Your task to perform on an android device: I want to look for hotels in Punta Arenas for my one night stay from 1st Feb to 2nd Feb, after which I am planning to visit Antarctica.
Image 0: 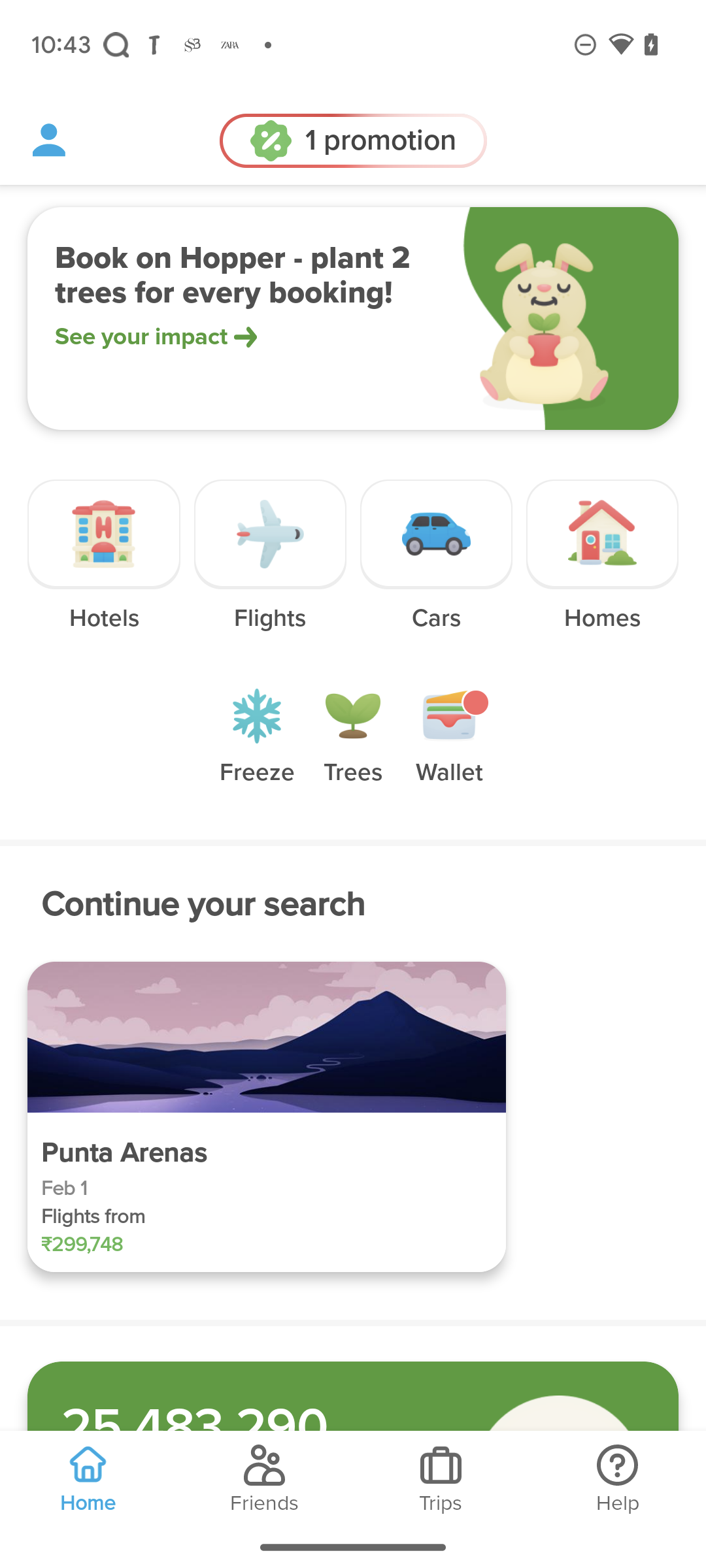
Click on the Hotels option.
Step 0: click (103, 534)
Image 2: 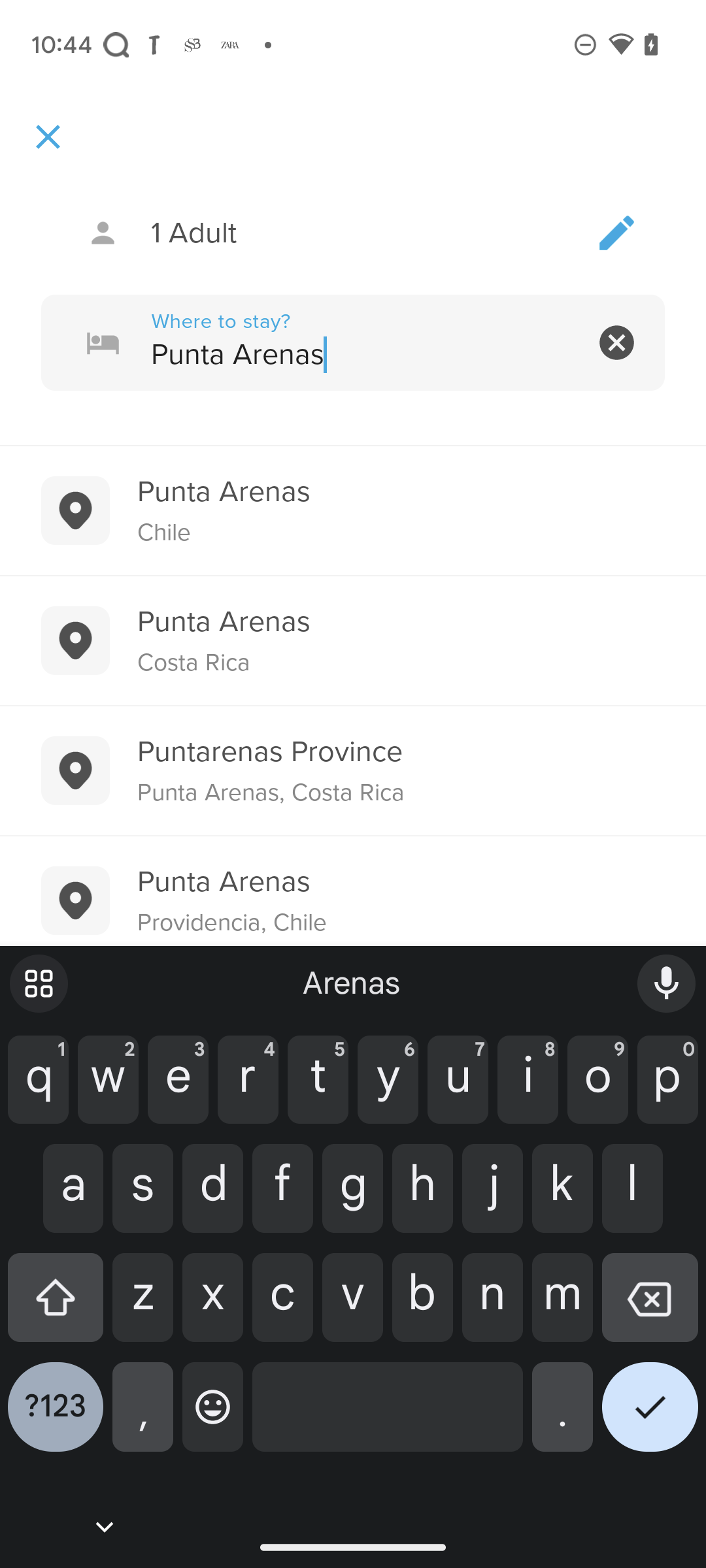
Click on the First suggestion.
Step 2: click (380, 532)
Image 3: 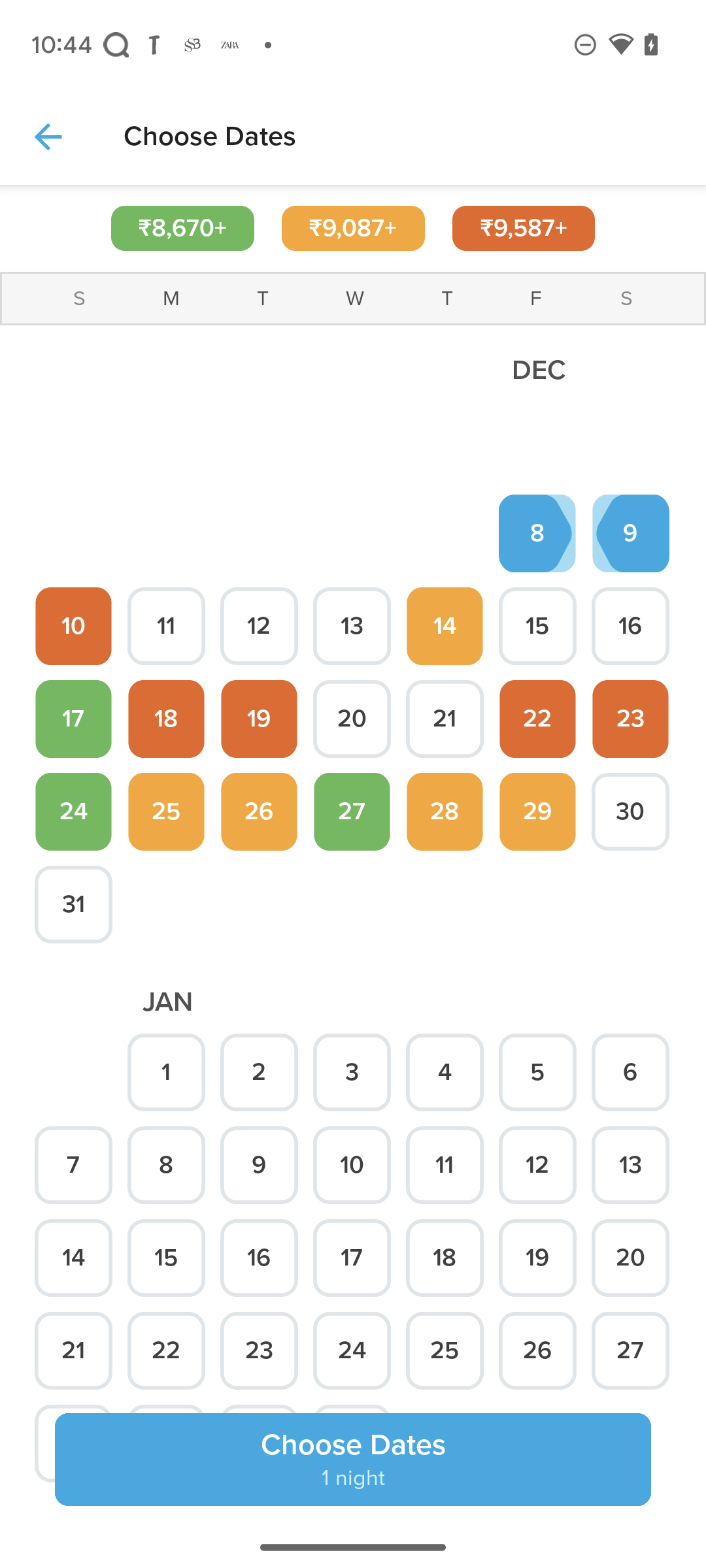
Swipe up to go to February month.
Step 3: scroll down
Image 4: 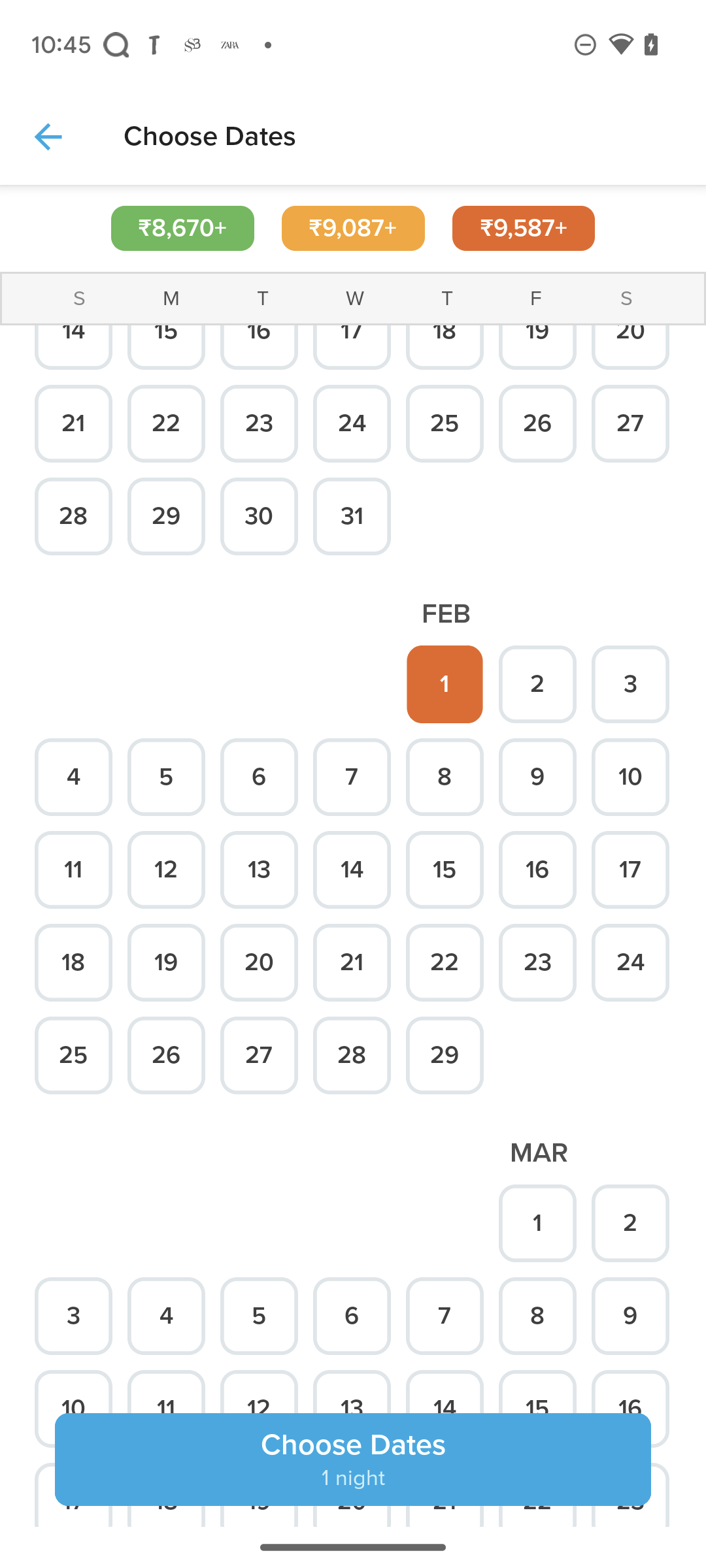
Click on 1st of February.
Step 4: click (353, 838)
Image 5: 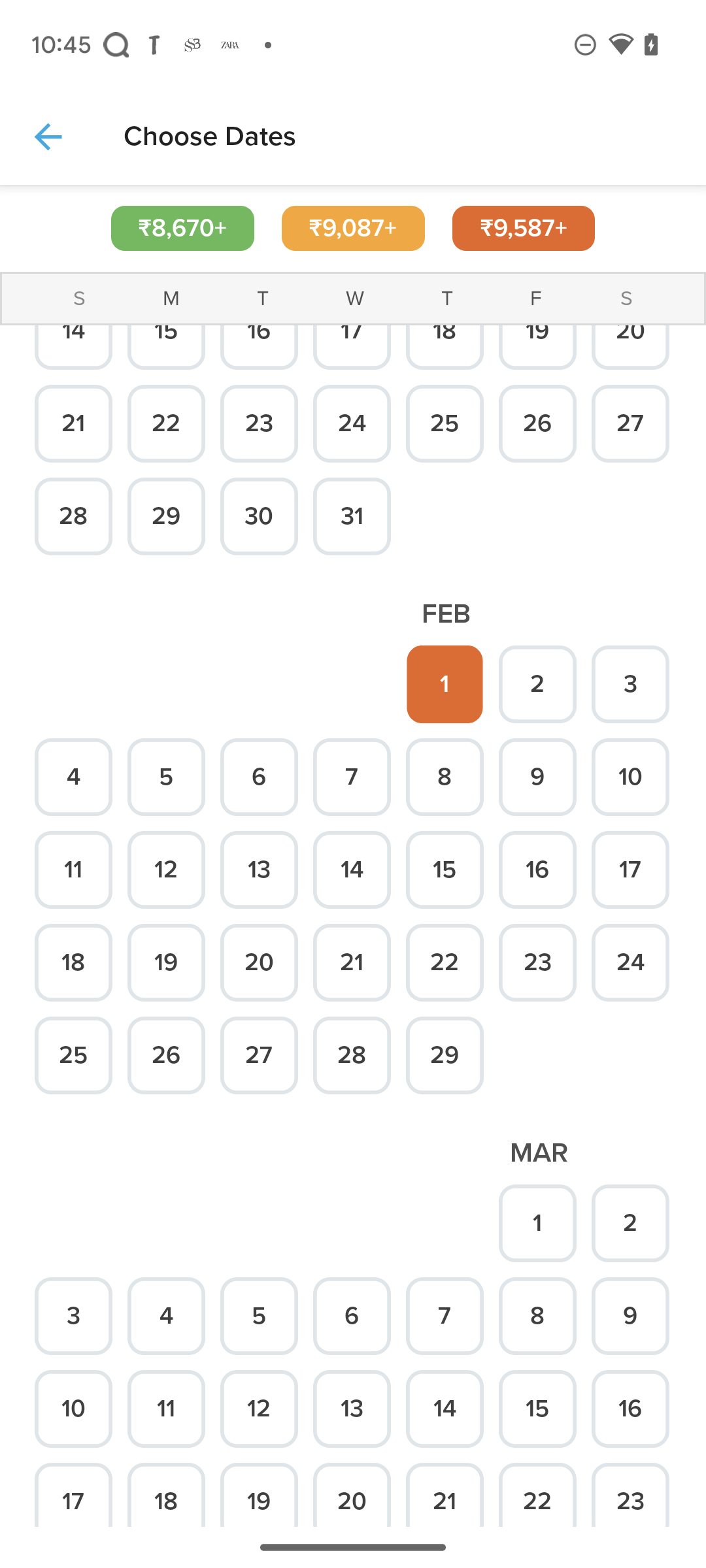
Click on 1st of February.
Step 5: wait
Image 6: 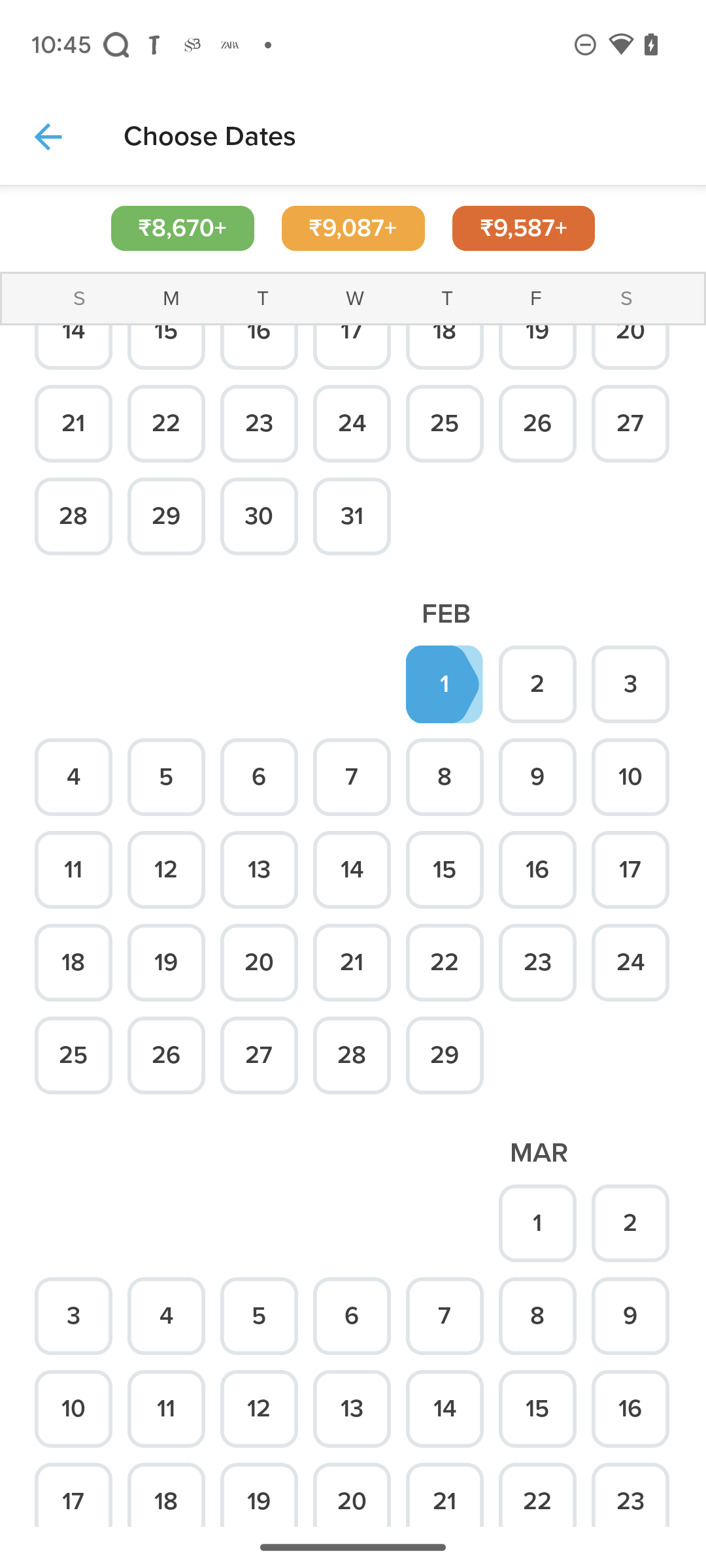
Click on 2nd of February as Check-out date.
Step 6: click (353, 838)
Image 7: 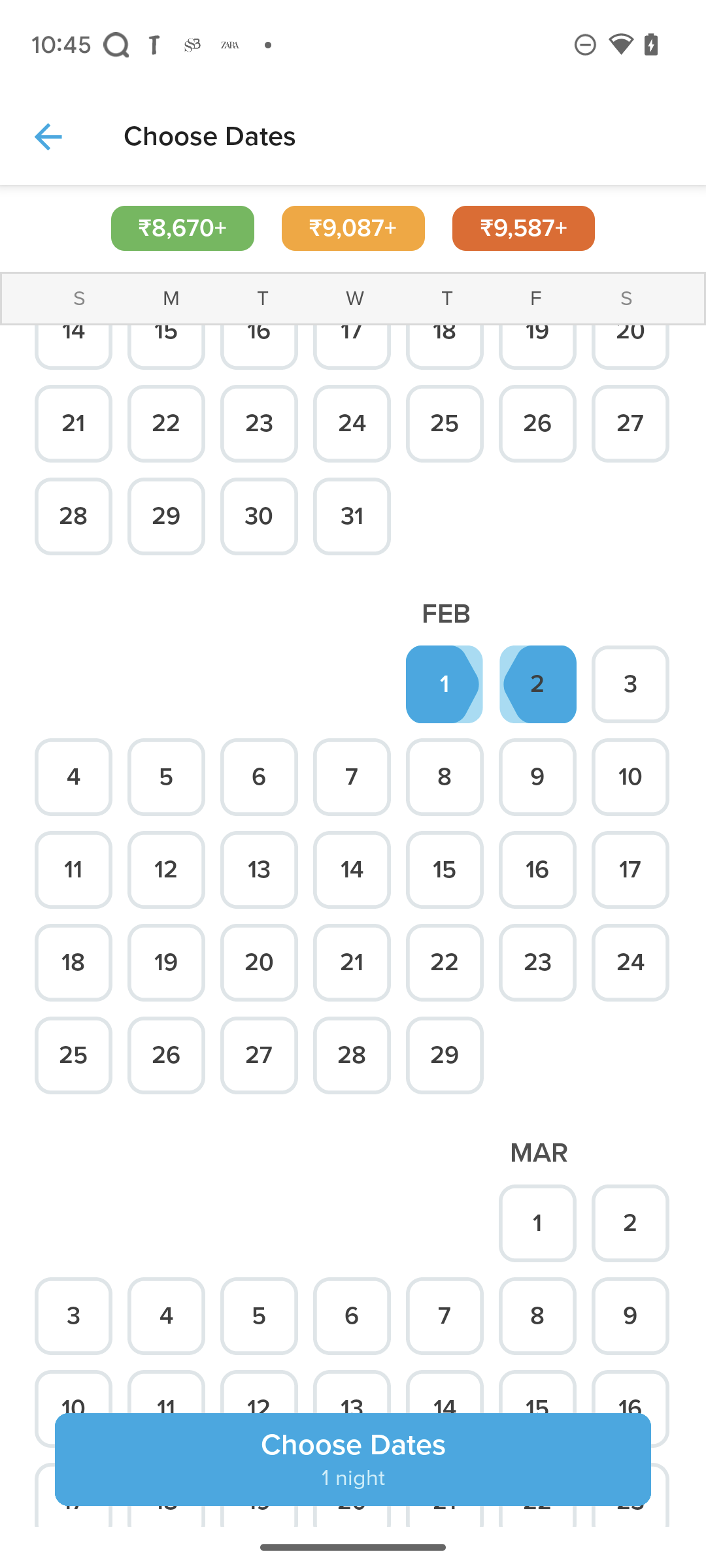
Click on Choose Dates button.
Step 7: click (353, 1445)
Image 8: 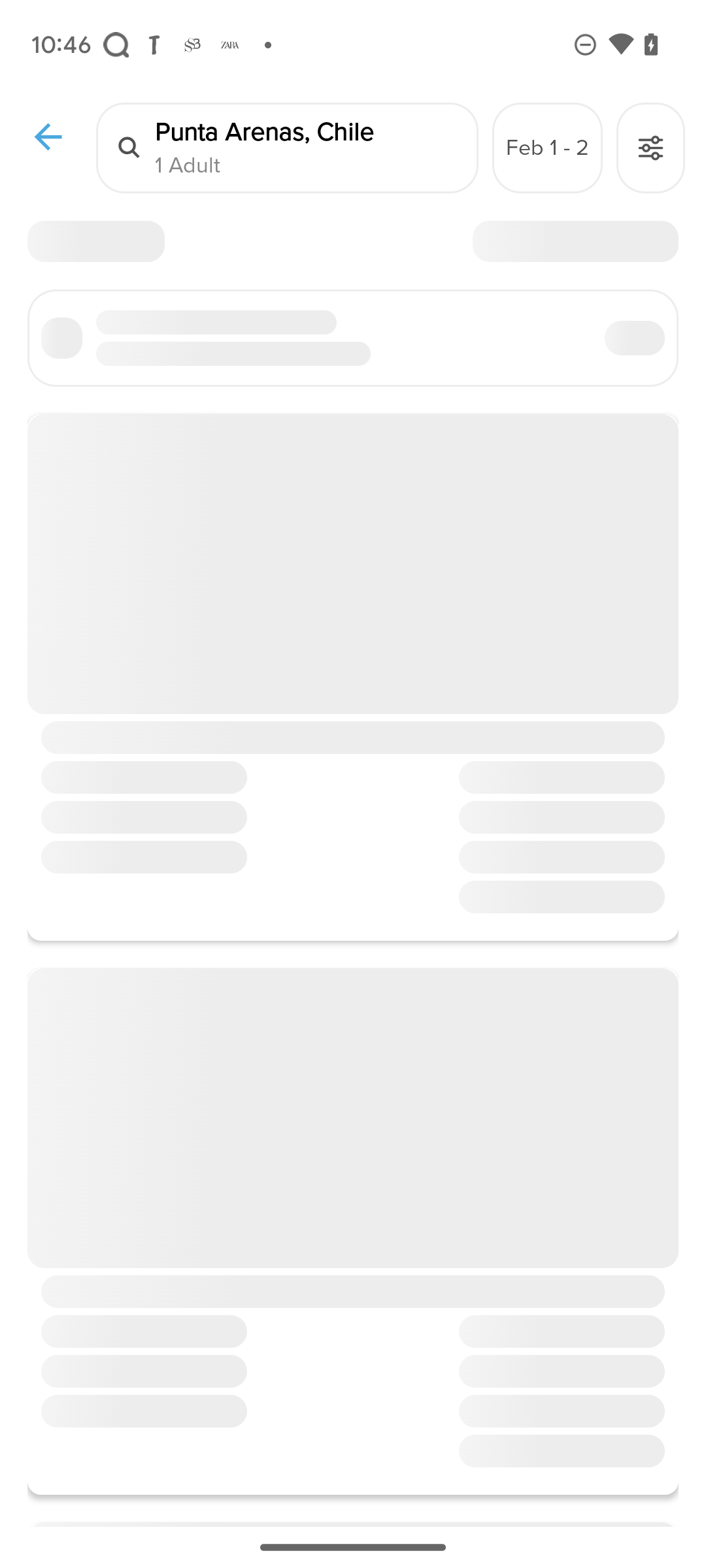
Click on Choose Dates button.
Step 8: wait